Your task to perform on an android device: Make a shortcut to the Tomorrowland 2024 file and save it to my drive.
Image 0: 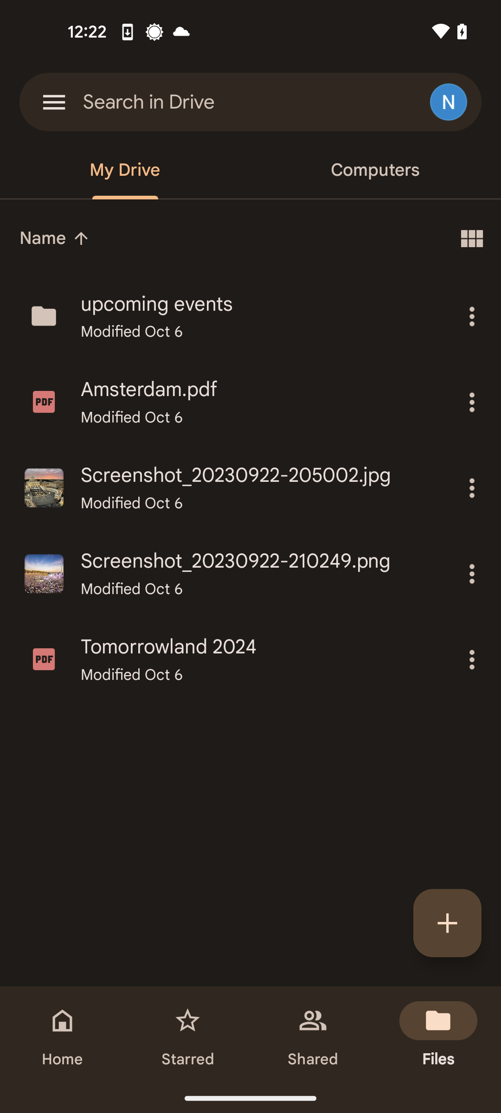
Tap on the three dots icon of Tomorrowland 2024 file
Step 0: click (471, 659)
Image 1: 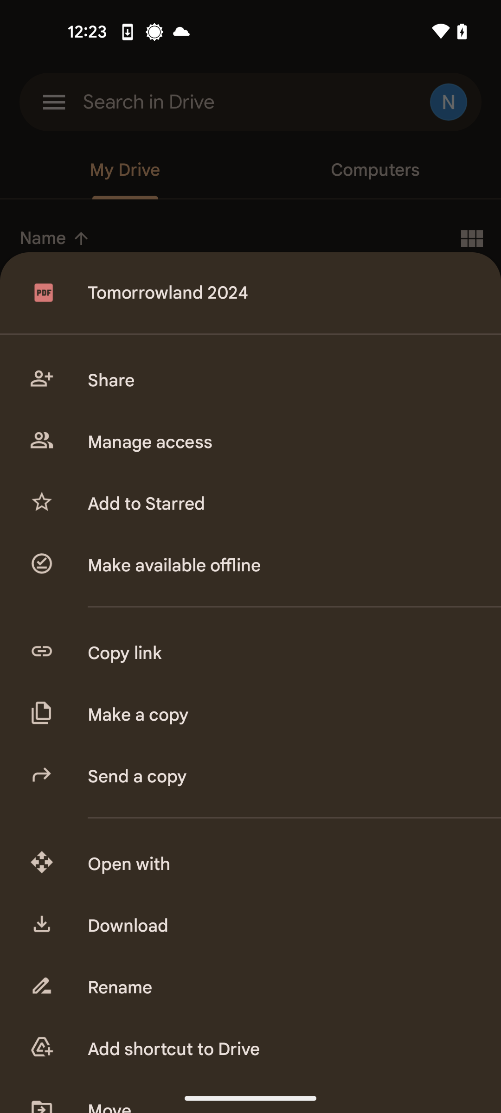
Tap on the add shortcut to drive option
Step 1: click (279, 1049)
Image 2: 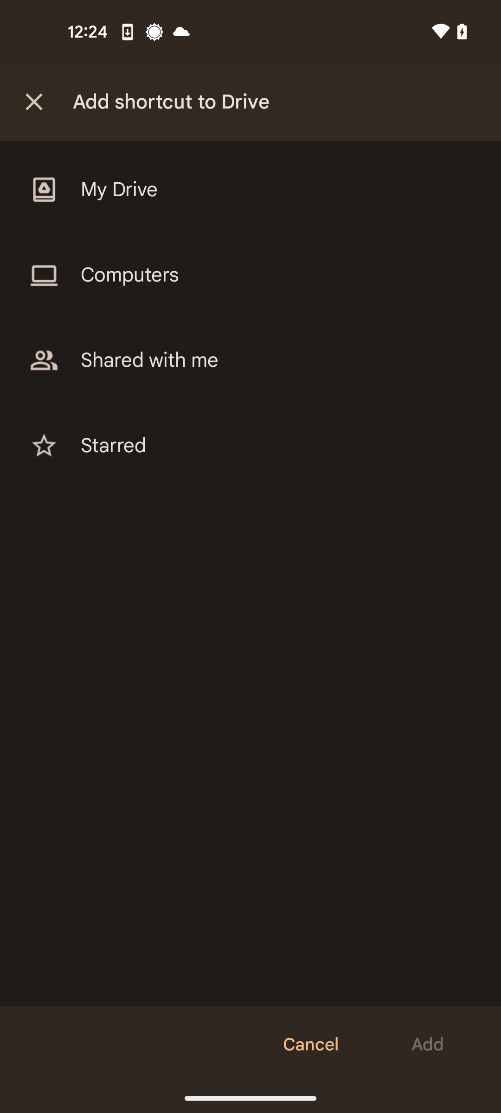
Click on the my drive option
Step 2: click (261, 190)
Image 3: 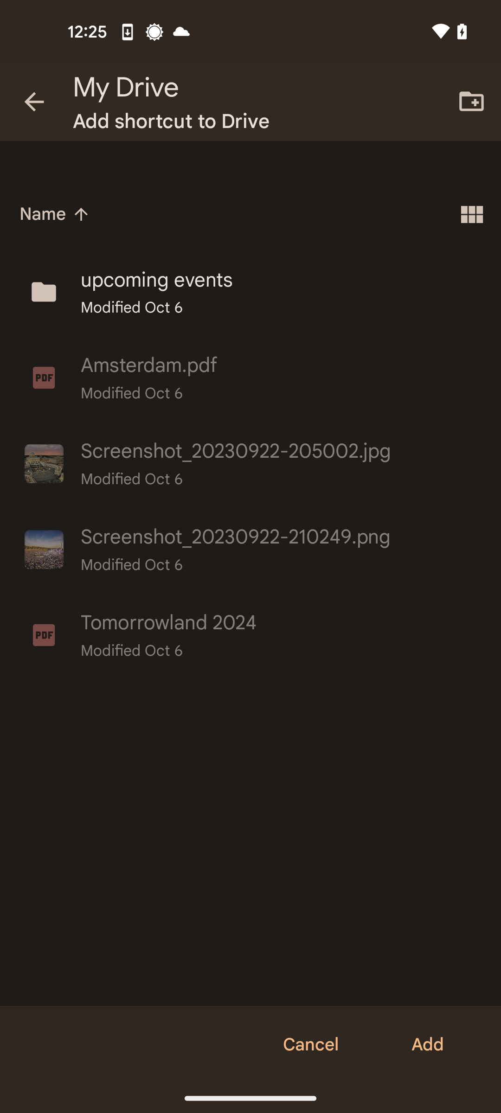
Tap on add option at the bottom right corner of the screen
Step 3: click (428, 1044)